Your task to perform on an android device: Remove "The Road Less Traveled"  book by Elizabeth Billingsley from my Flipkart app  cart.
Image 0: 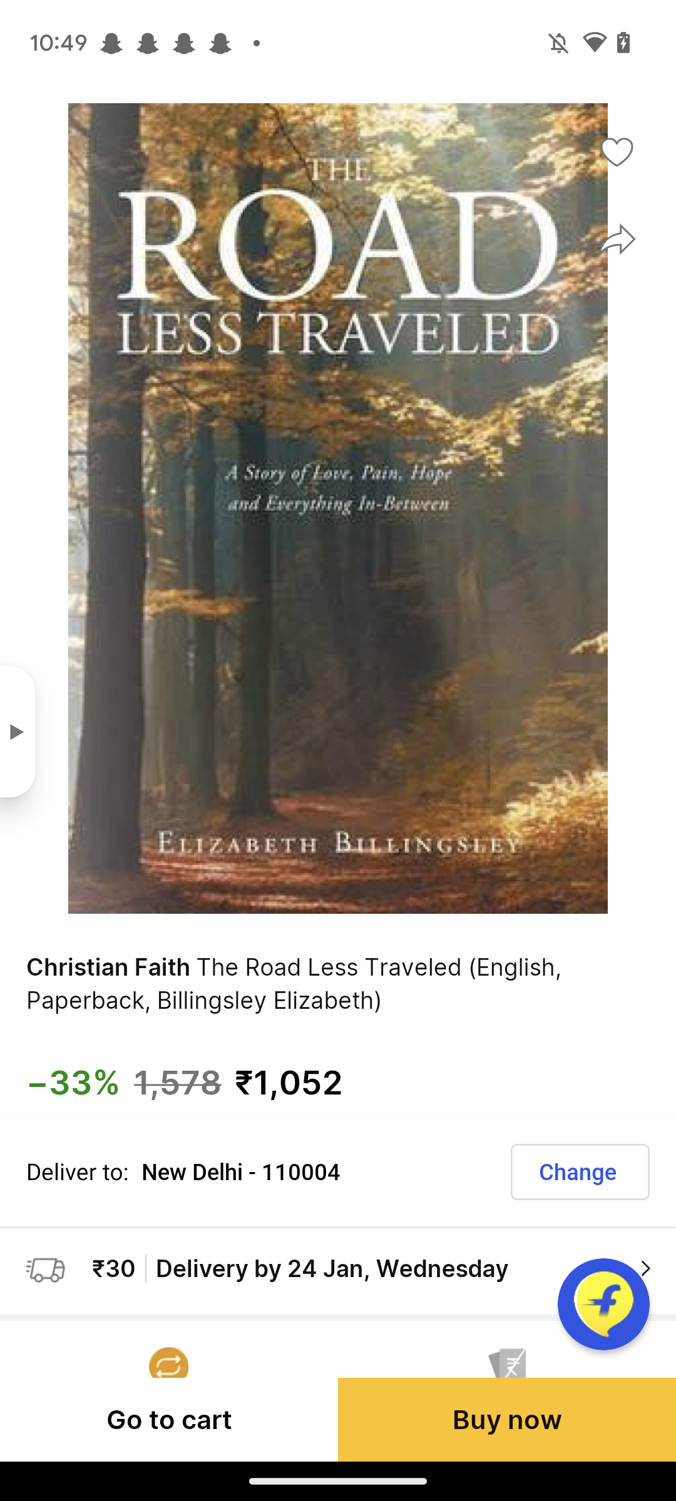
Click on the "Go to Cart" button at the bottom left corner of the screen.
Step 0: click (169, 1419)
Image 1: 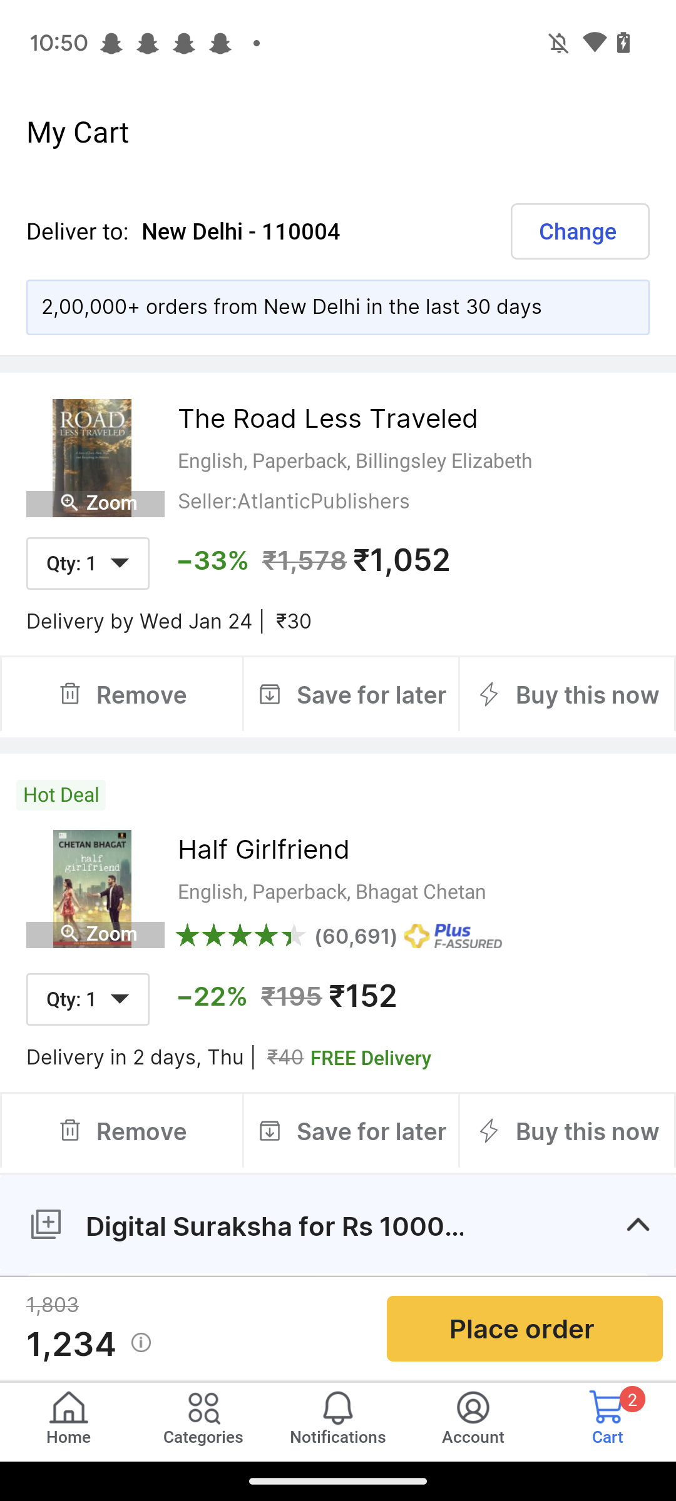
Click on the remove tab of the "The Road Less traveled" book.
Step 1: click (83, 693)
Image 2: 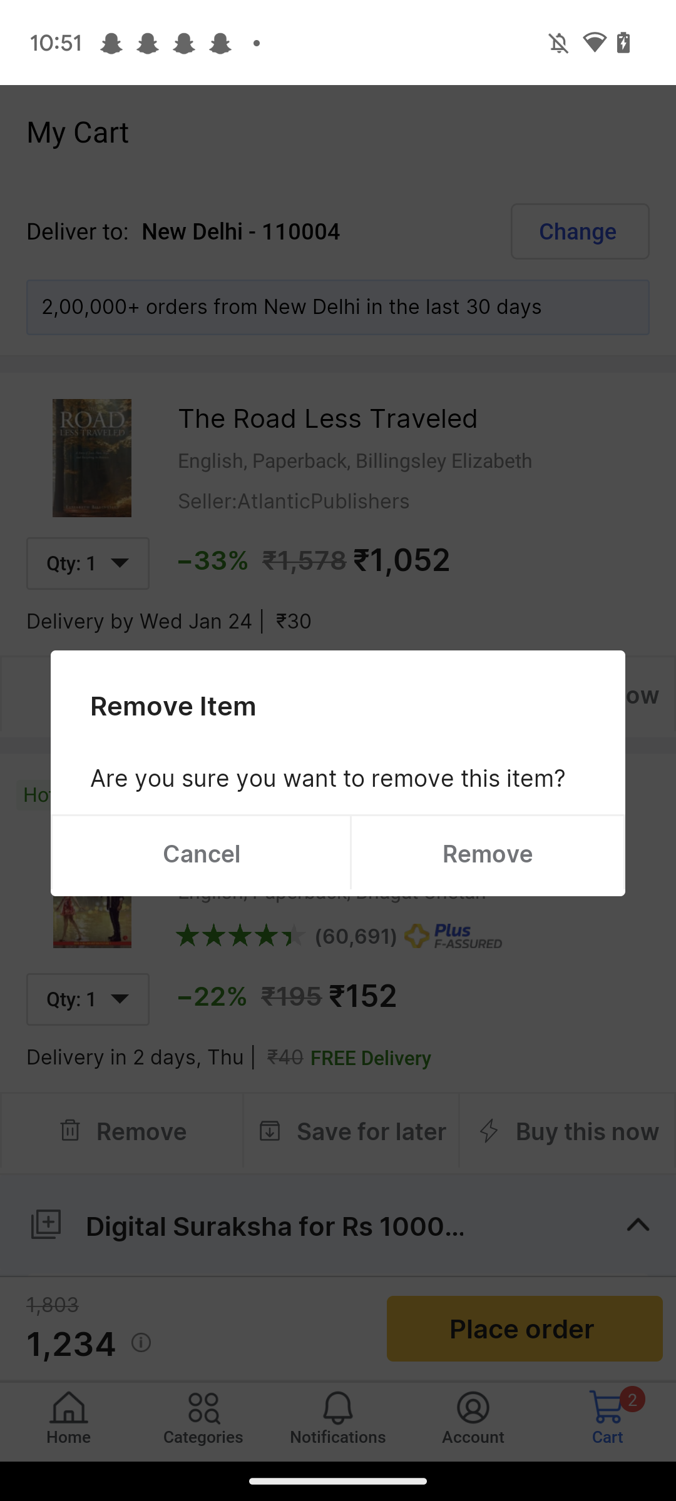
Click on the Remove tab.
Step 2: click (488, 853)